Your task to perform on an android device: View the Vermonter train schedule to view its departure and arrival times.
Image 0: 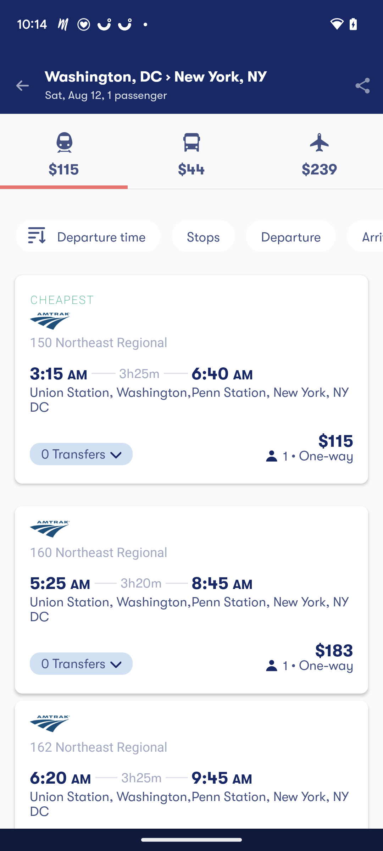
scroll Up to view the Vermonter train option
Step 0: scroll down
Image 1: 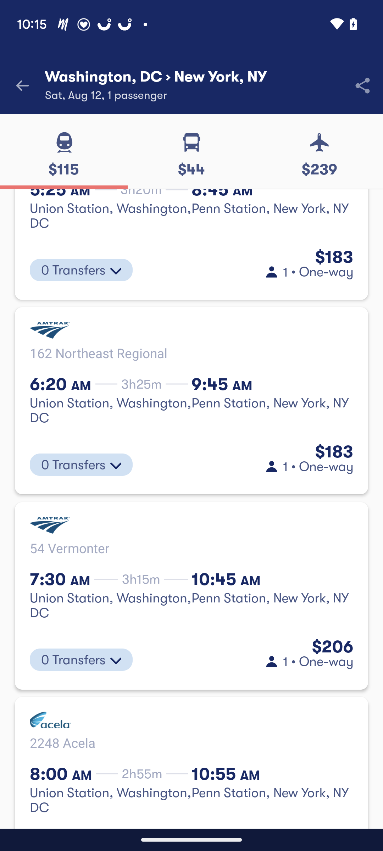
click on thee second  Result from the bottom.
Step 1: click (194, 552)
Image 2: 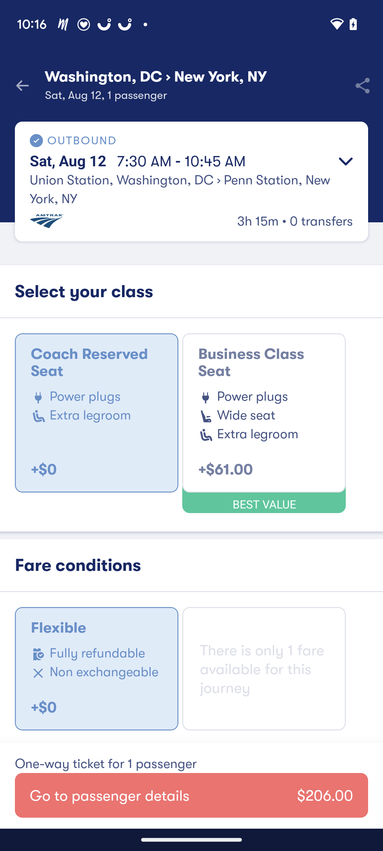
Click on down side arrow to view the train information
Step 2: click (345, 154)